Your task to perform on an android device: I want to know the feedback of the BMW X3 in the CarTrade app.
Image 0: 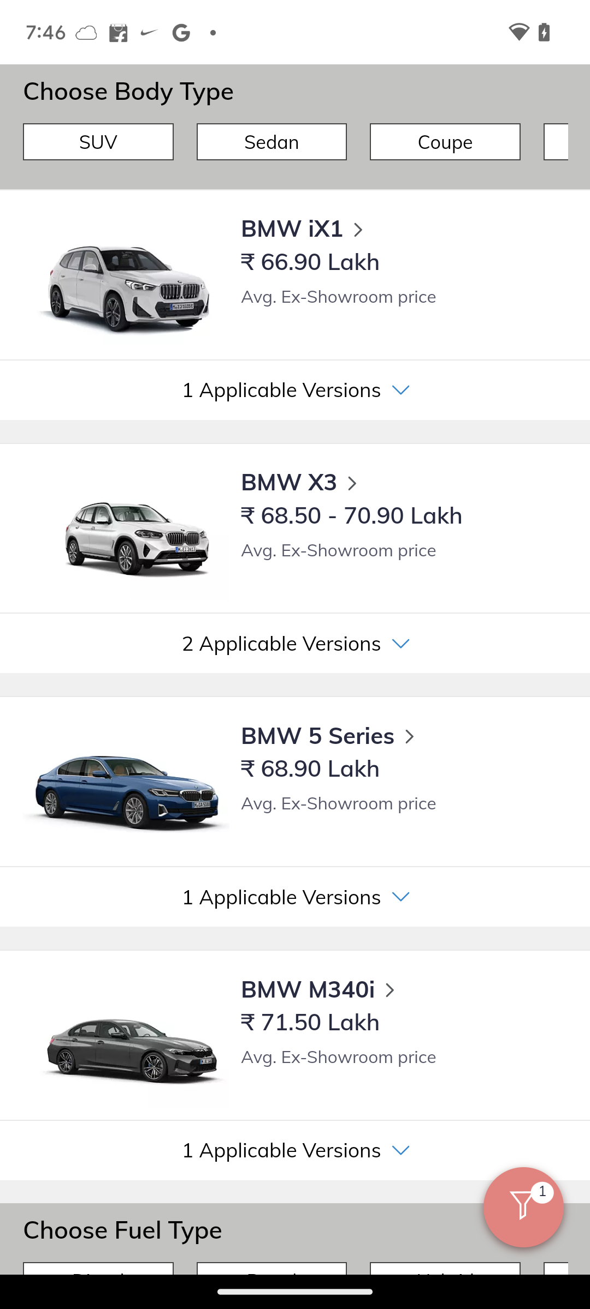
Click on the BMW X3 car.
Step 0: click (351, 515)
Image 1: 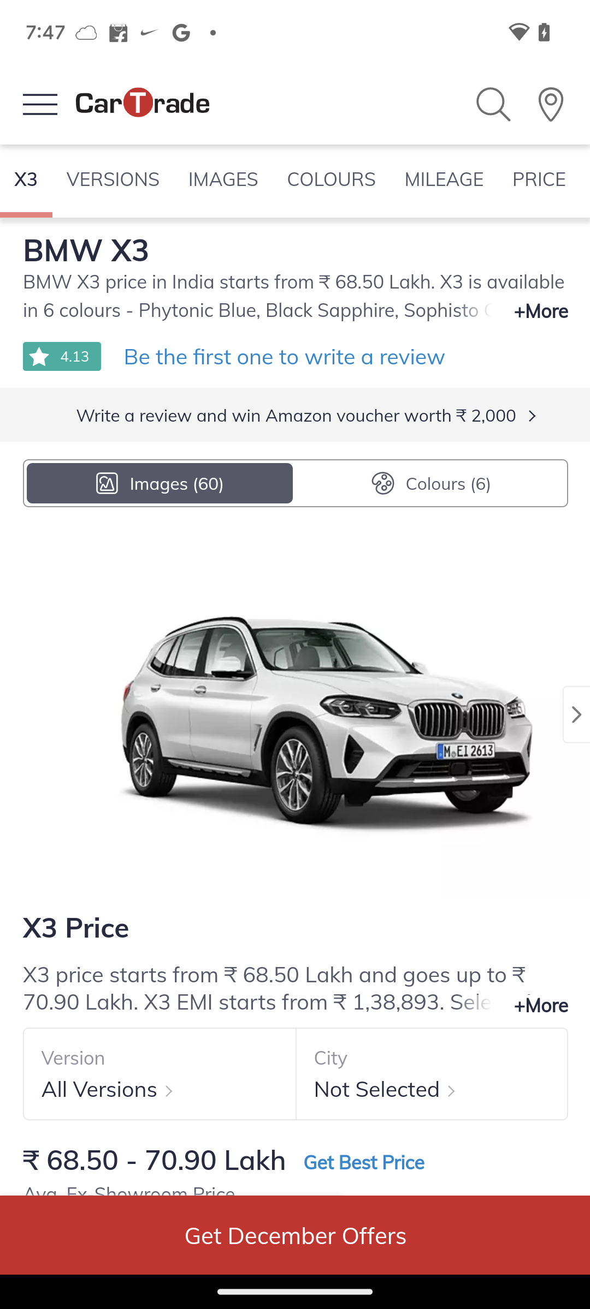
Swipe down to view the feedback or rating of this car.
Step 1: scroll down
Image 2: 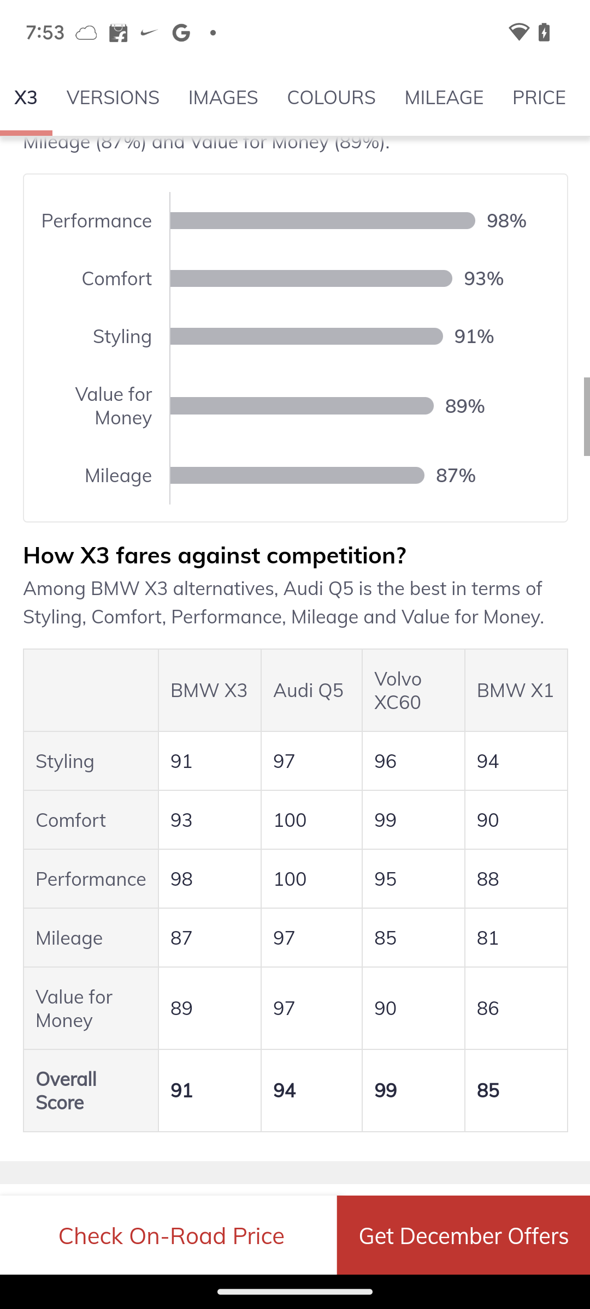
Swipe down to view the feedback or rating of this car.
Step 2: wait